Your task to perform on an android device:  Open Quikr app, Search for Canon EOS 1000D and open chat .  Make an offer of rupees 4500 for Canon EOS 1000D Camera 
Image 0: 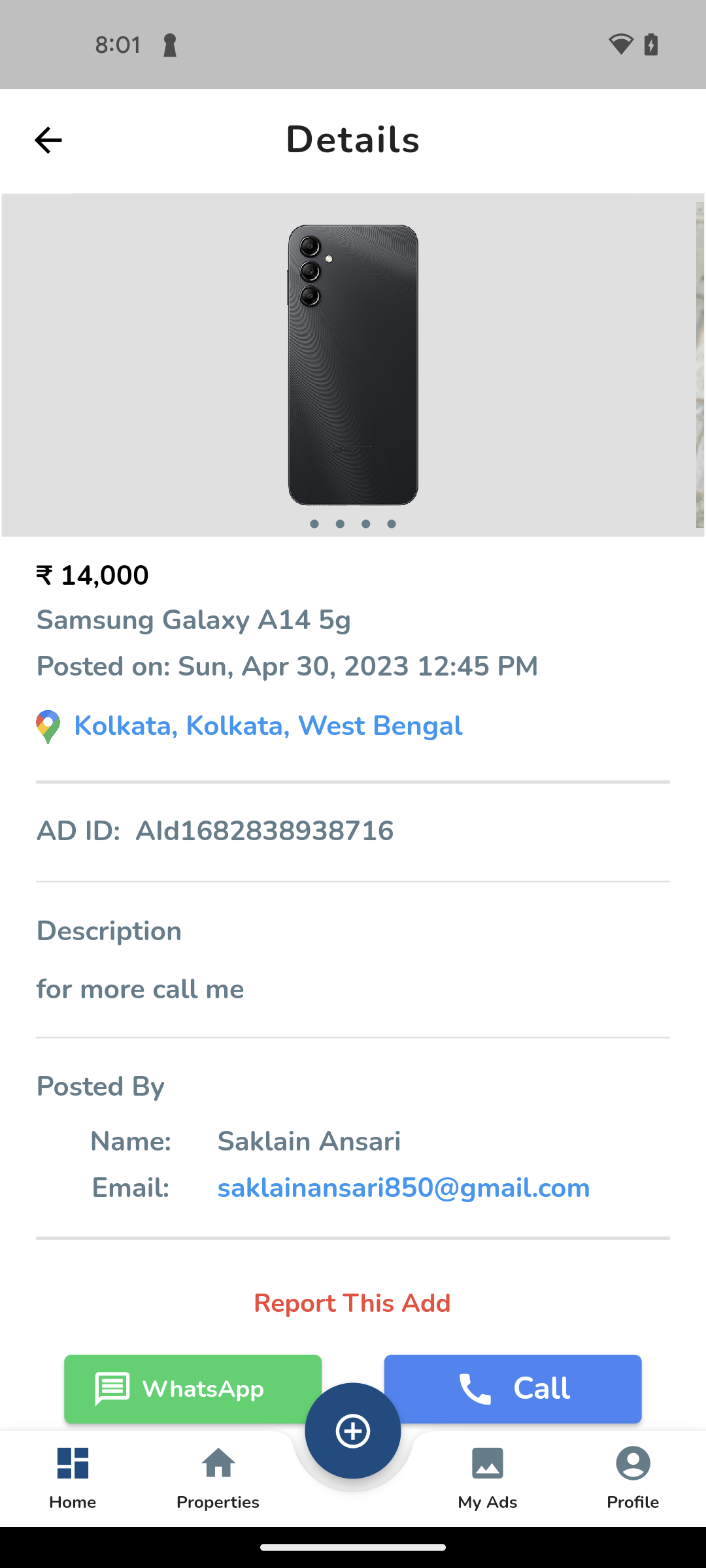
Open Quikr app
Step 0: open app "Quikr"
Image 1: 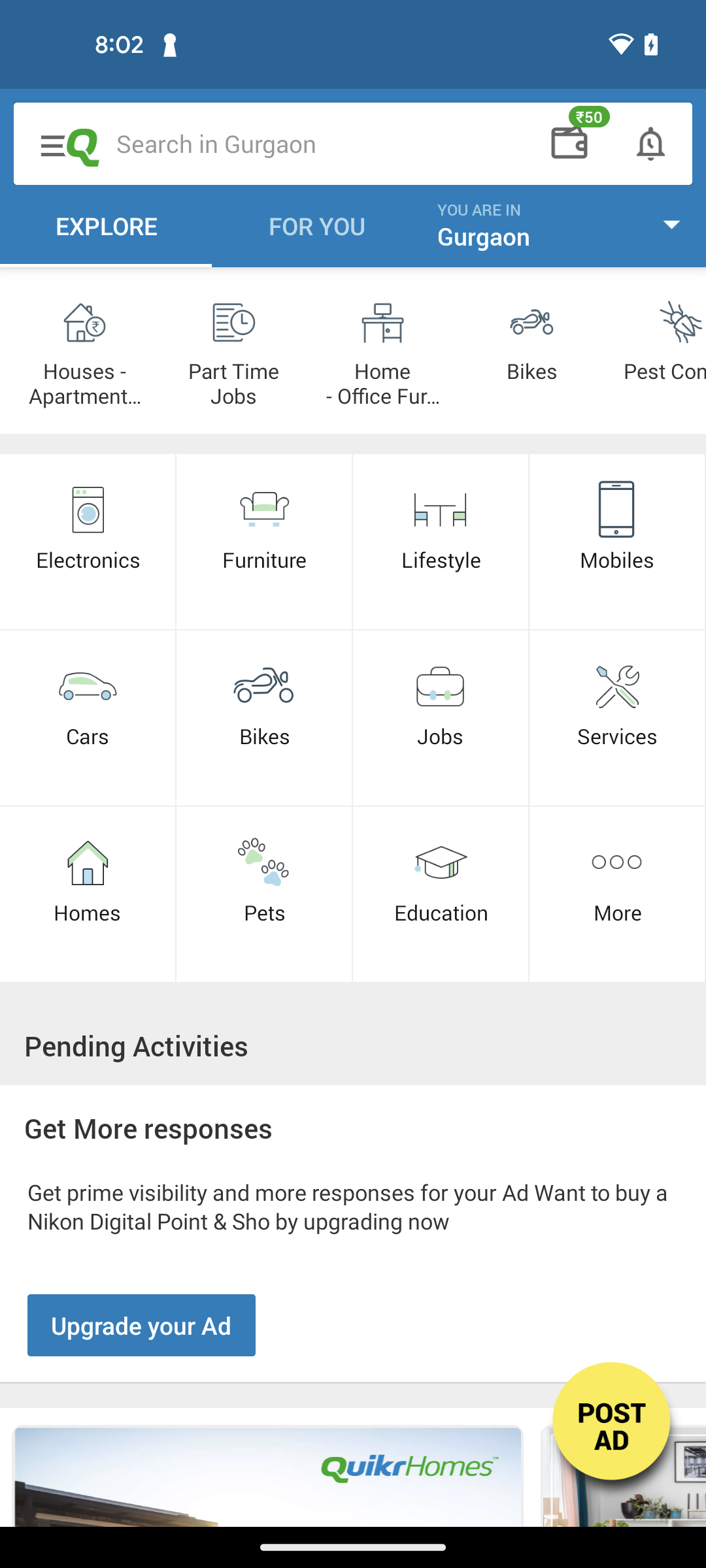
Click on the search bar at the top of the screen
Step 1: click (216, 143)
Image 2: 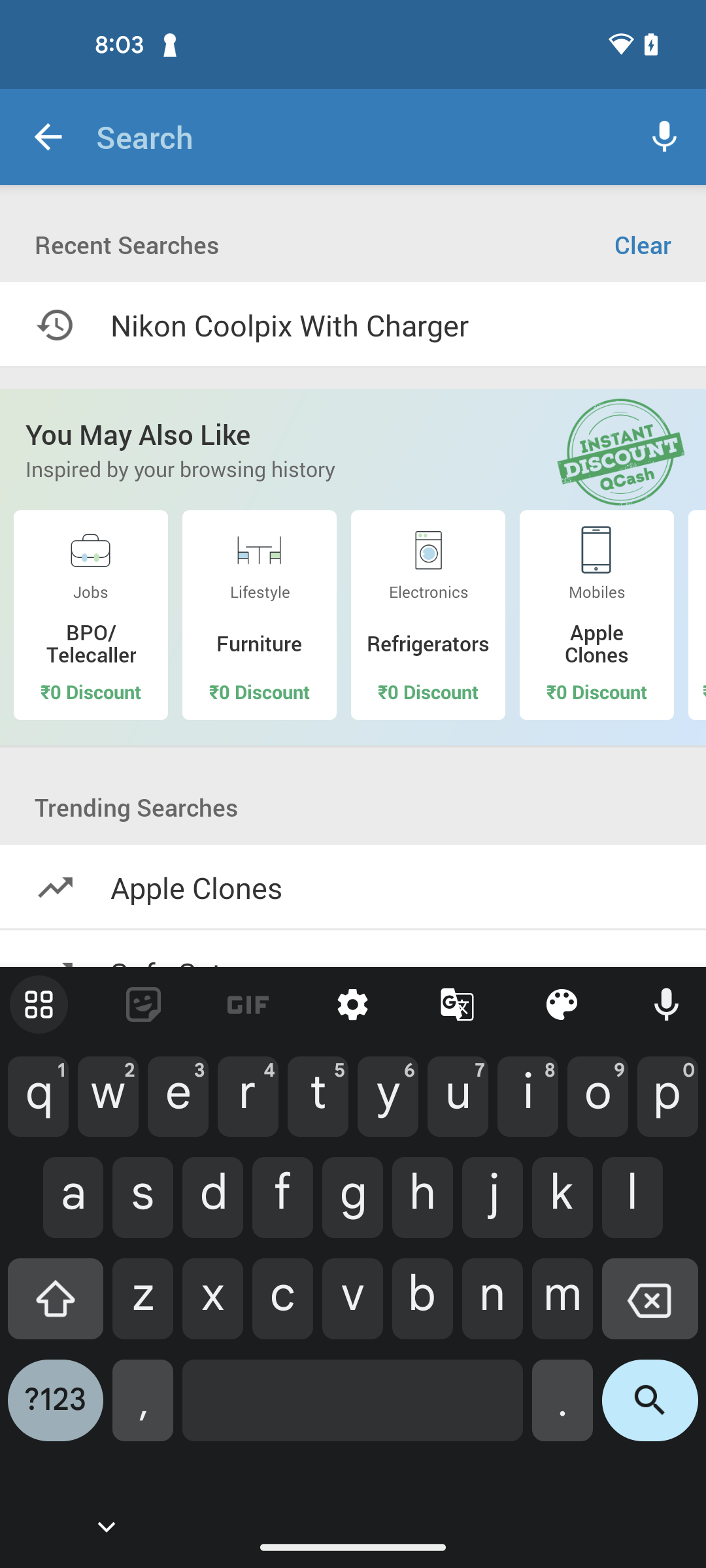
Search for Canon EOS 1000D Camera
Step 2: type "Canon EOS 1000D Camera"
Image 3: 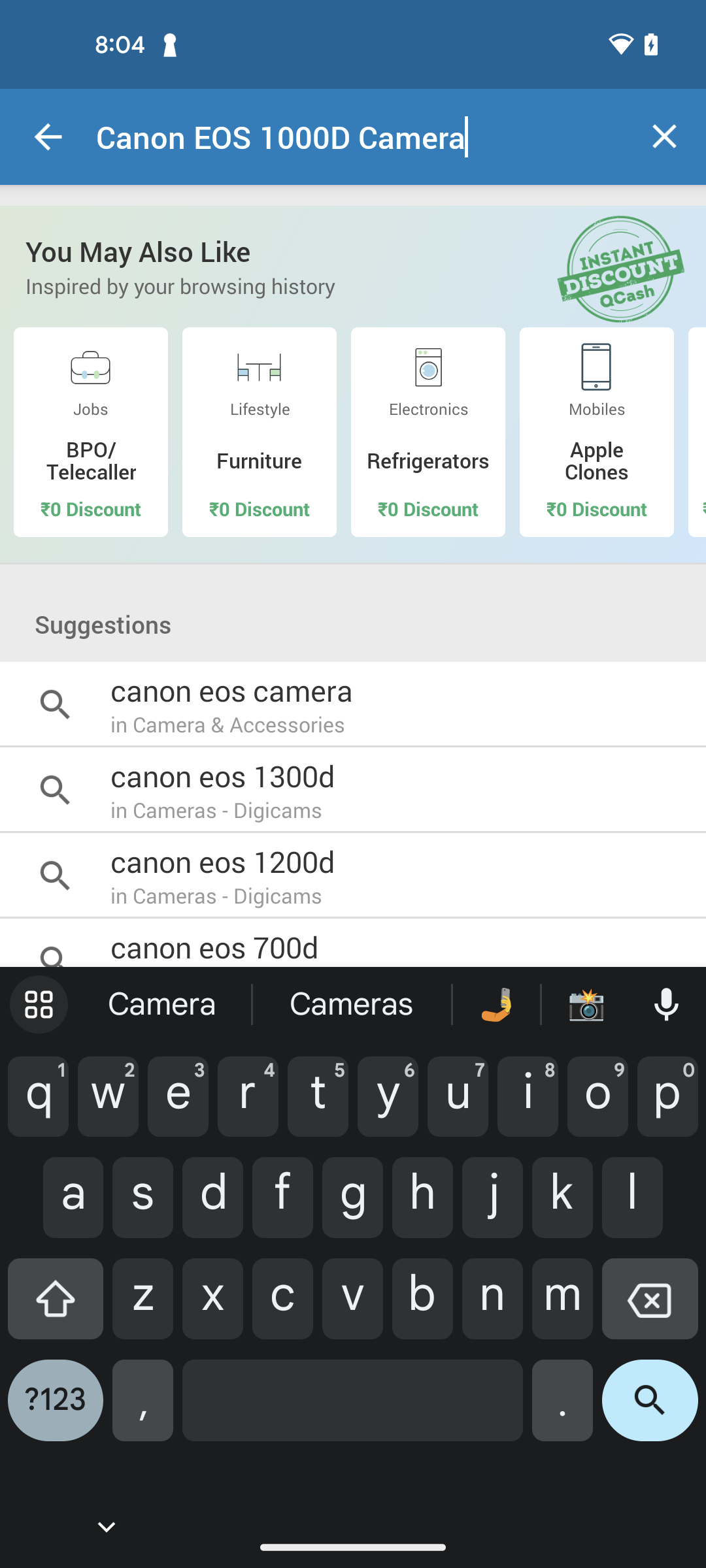
Click on the search icon at the bottom right corner of the screen
Step 3: click (650, 1410)
Image 4: 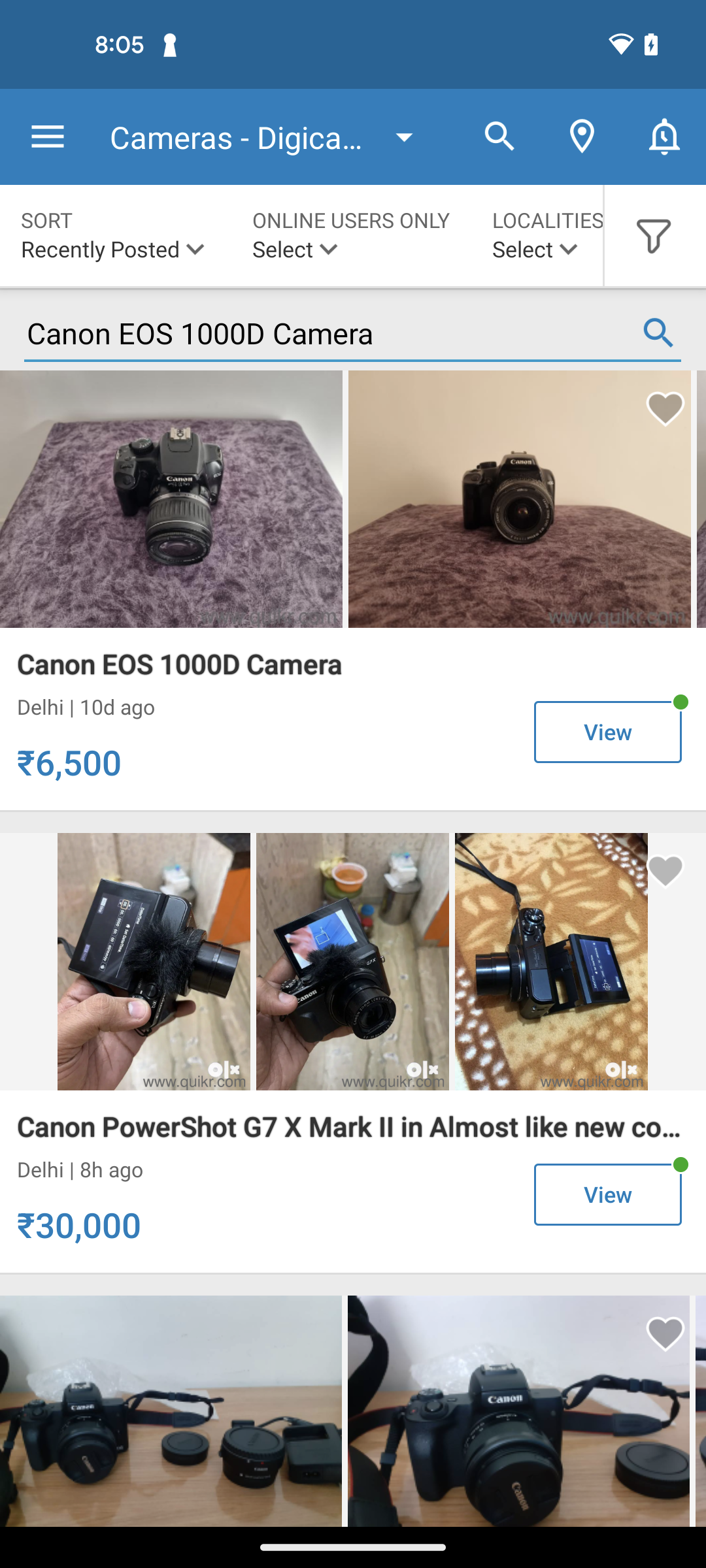
Click on the first search result
Step 4: click (180, 663)
Image 5: 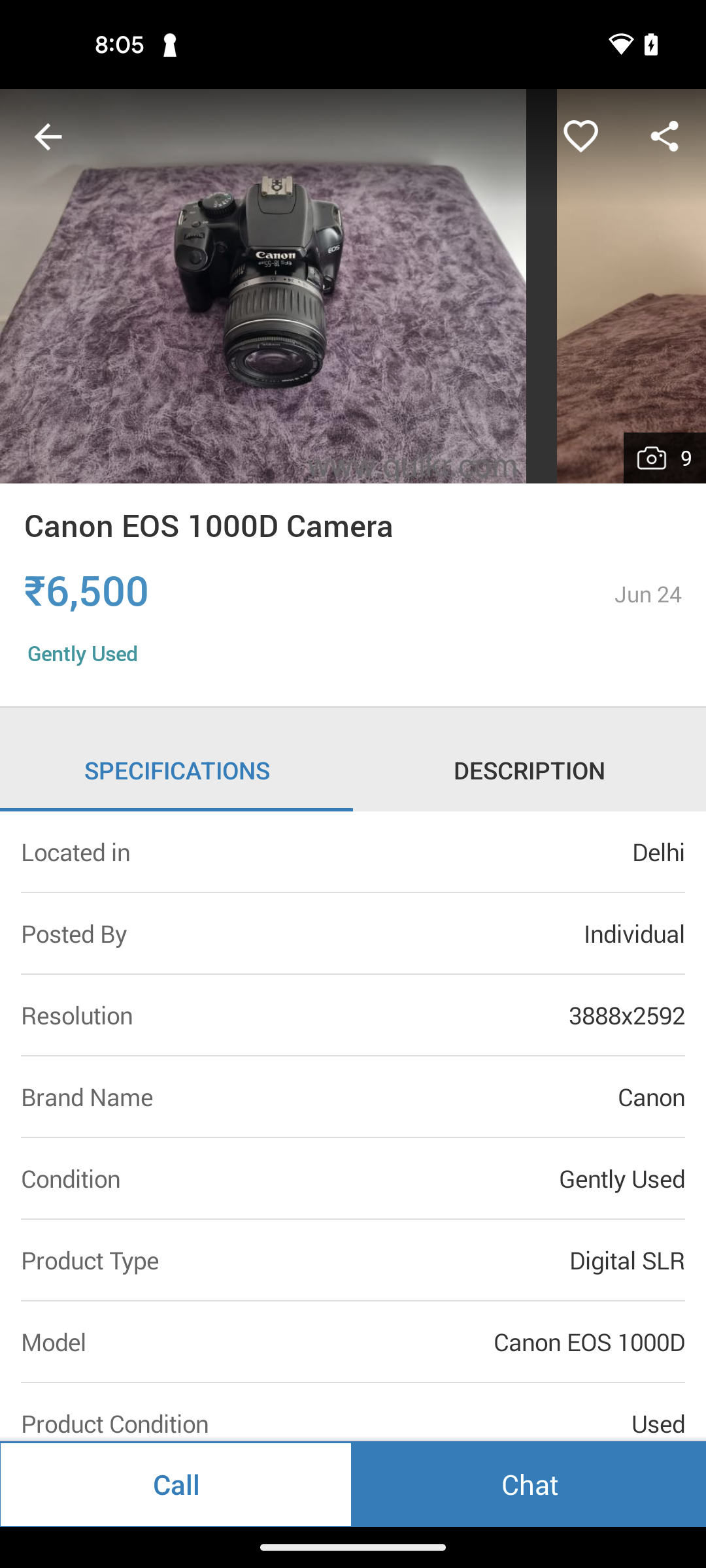
Click on the Chat button at the bottom right corner of the screen
Step 5: click (529, 1484)
Image 6: 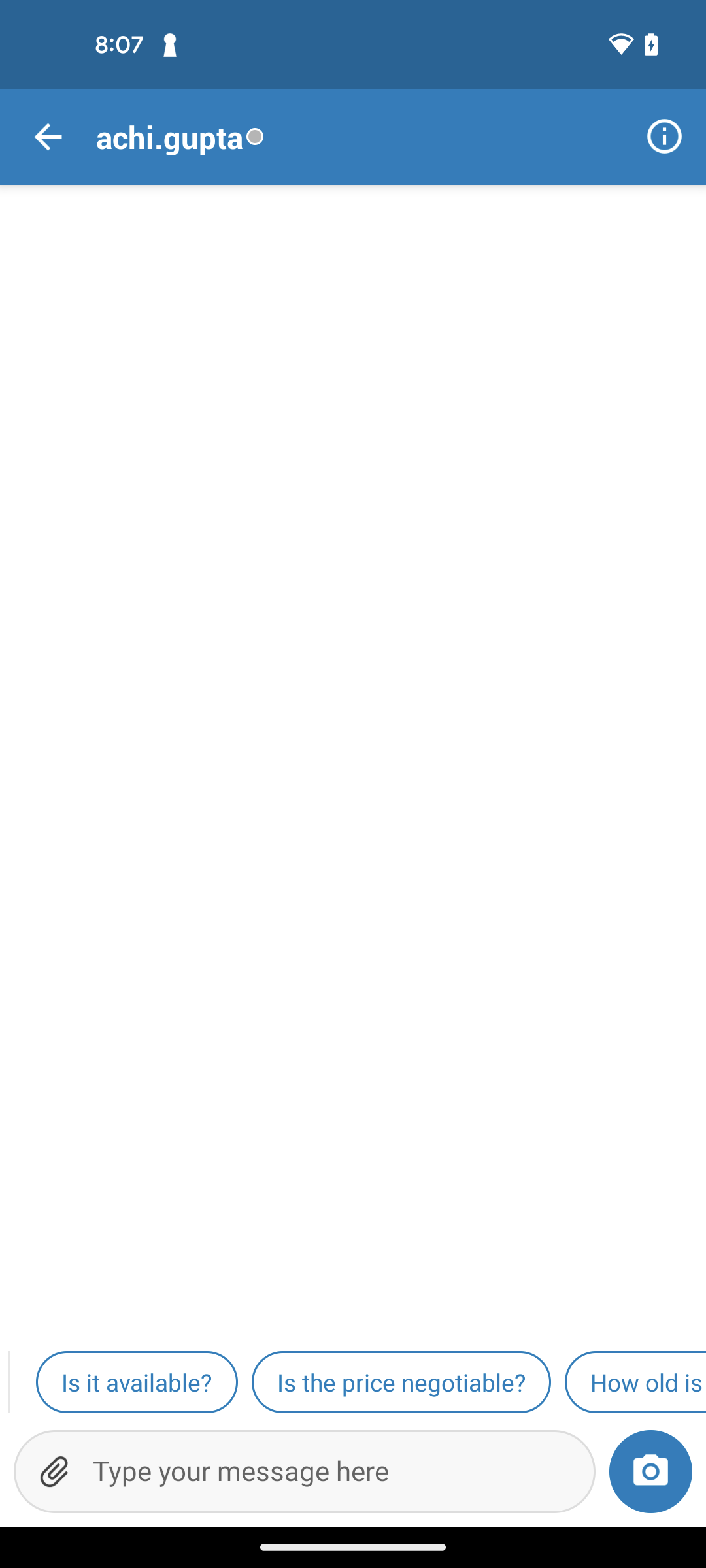
Click on the chat bar at the bottom of the screen
Step 6: click (322, 1471)
Image 7: 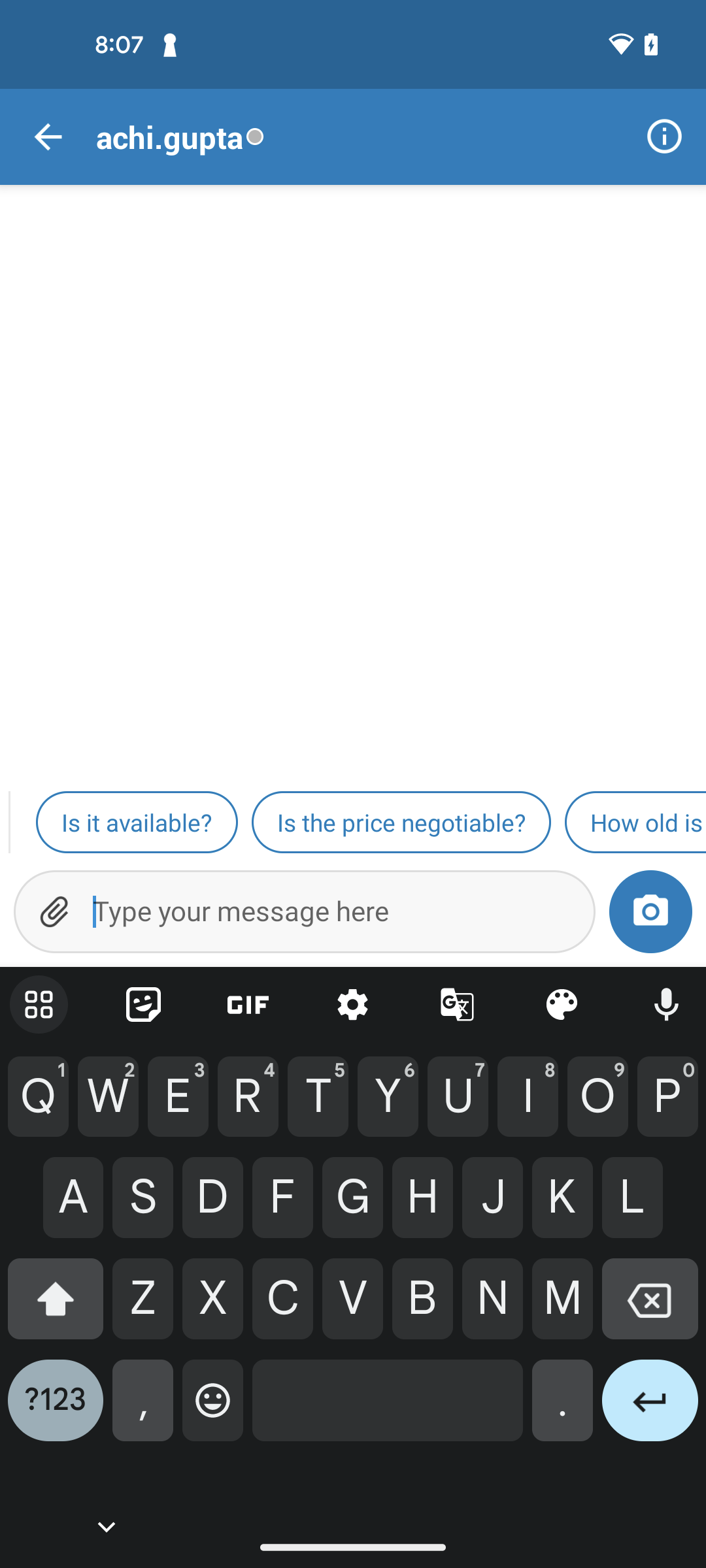
Make an offer of rupees 4500
Step 7: type "Can we make a deal of 4500 rupees of the product?"
Image 8: 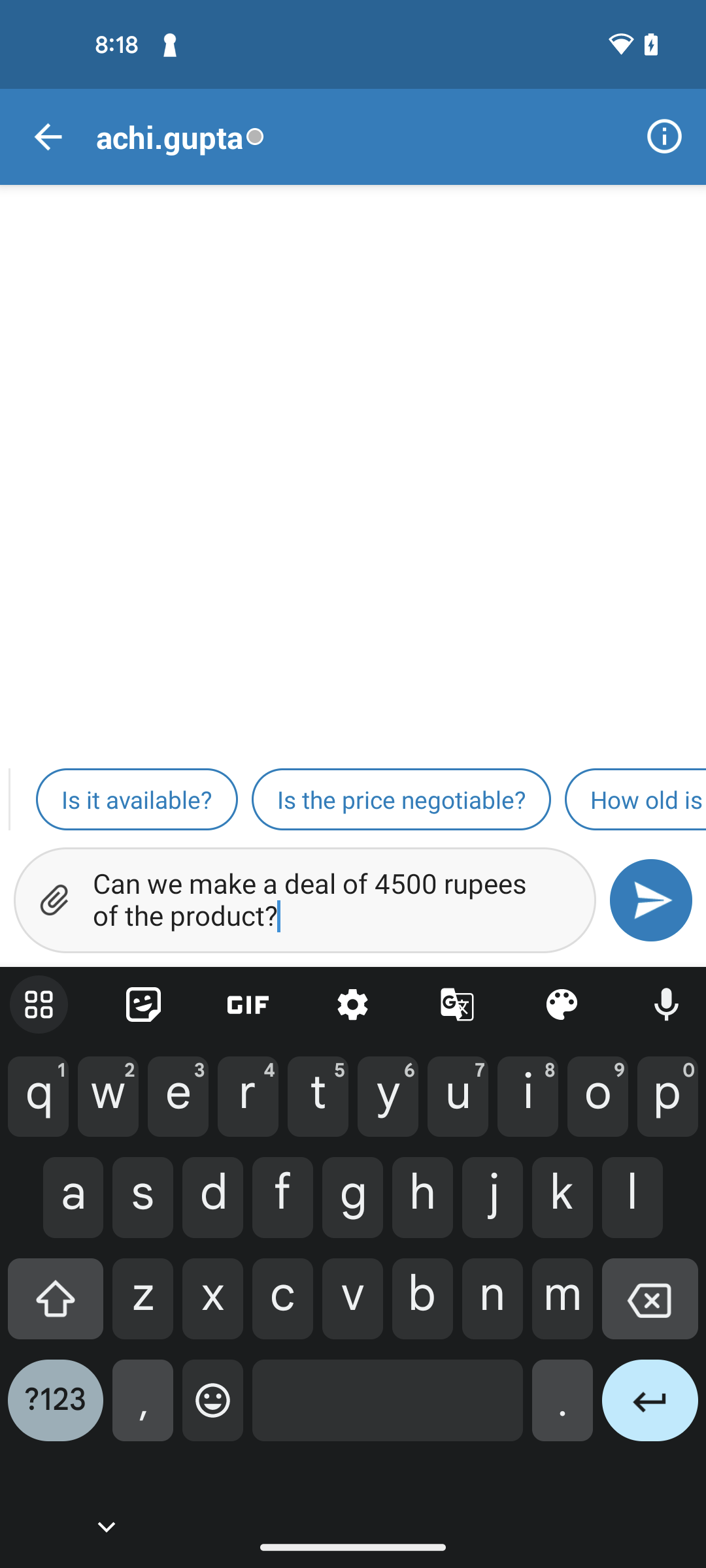
Click on the Send icon 
Step 8: click (650, 900)